Your task to perform on an android device: Go to the Search Trails section and enter Location "Poland, OH, USA" and Trail Name "Montour Trail," then search it and tap to view it.
Image 0: 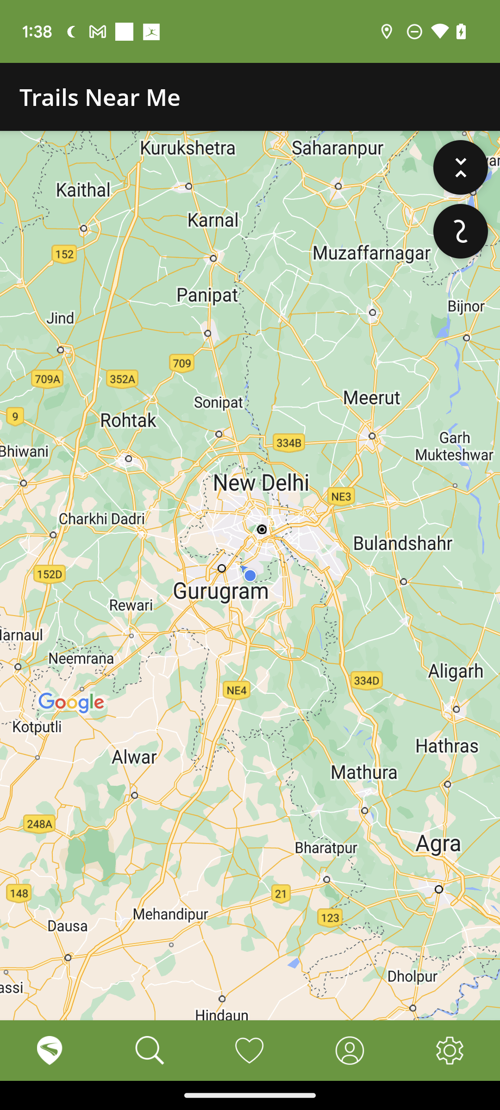
Click on the Search icon at the Bottom of the screen
Step 0: click (150, 1050)
Image 1: 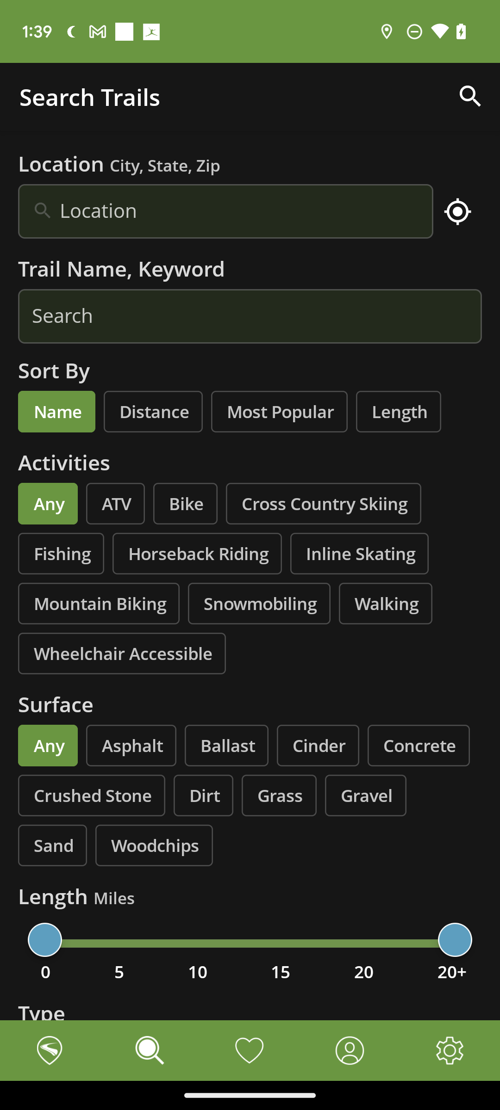
Click on the search icon below the Location city, State, Zip Option
Step 1: click (225, 211)
Image 2: 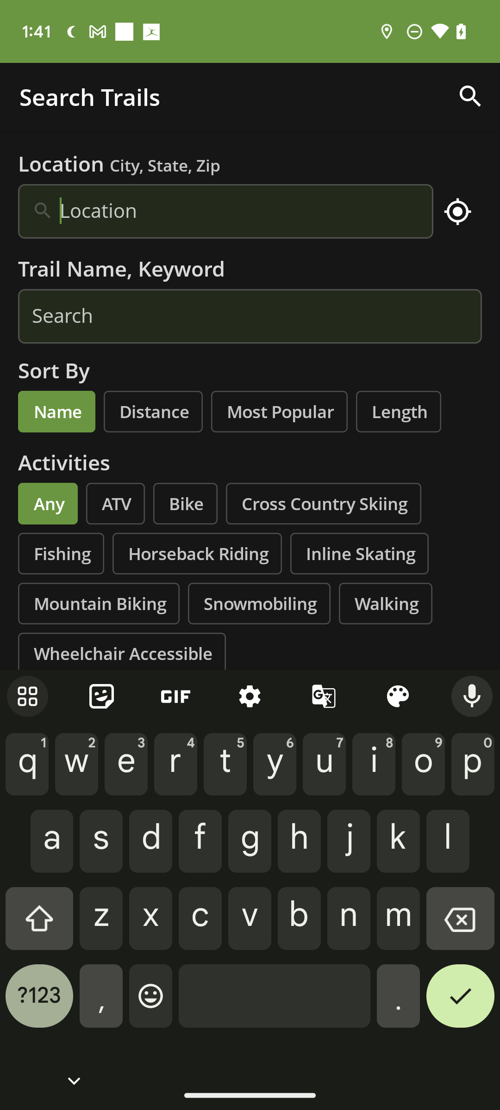
Type Poland, OH, USA
Step 2: type "Poland, OH, USA"
Image 3: 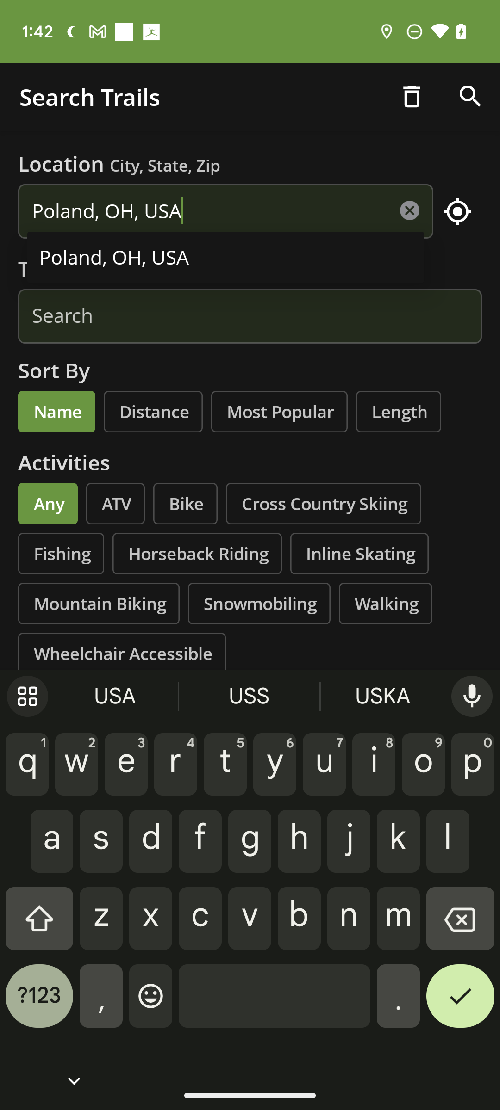
Click on Poland, OH, USA
Step 3: click (250, 268)
Image 4: 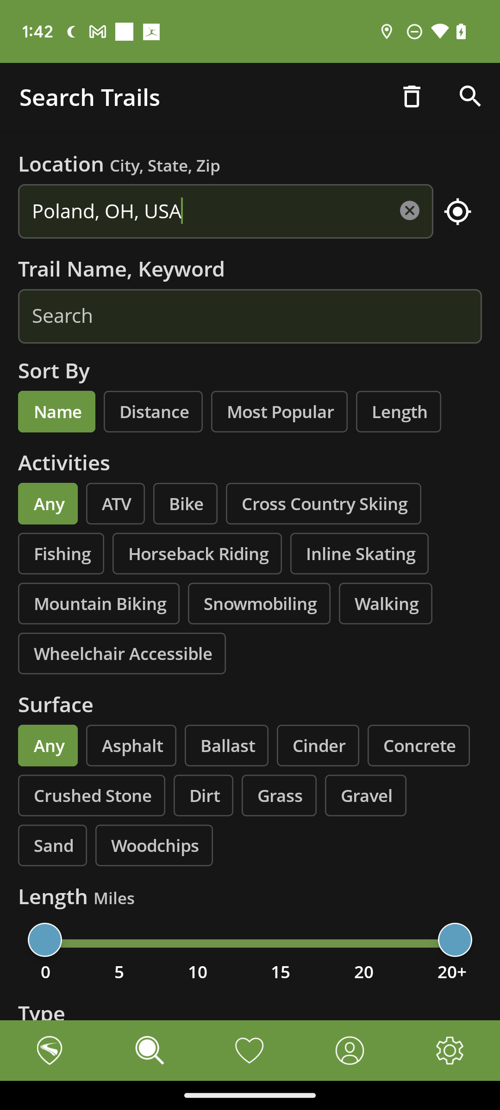
Click on the Search option below the Trail Name, Keyword option
Step 4: click (250, 316)
Image 5: 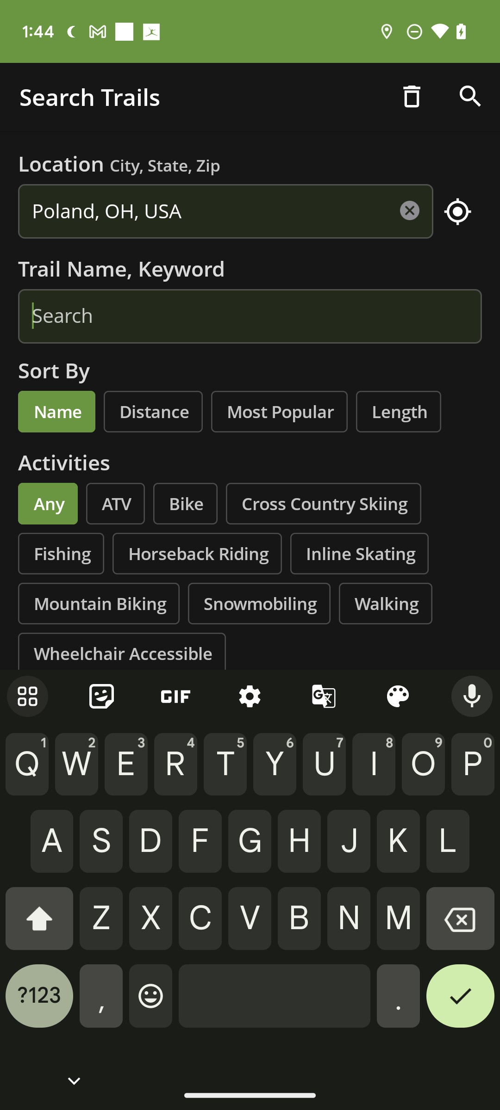
Type Montour Trail
Step 5: type "Montour Trail"
Image 6: 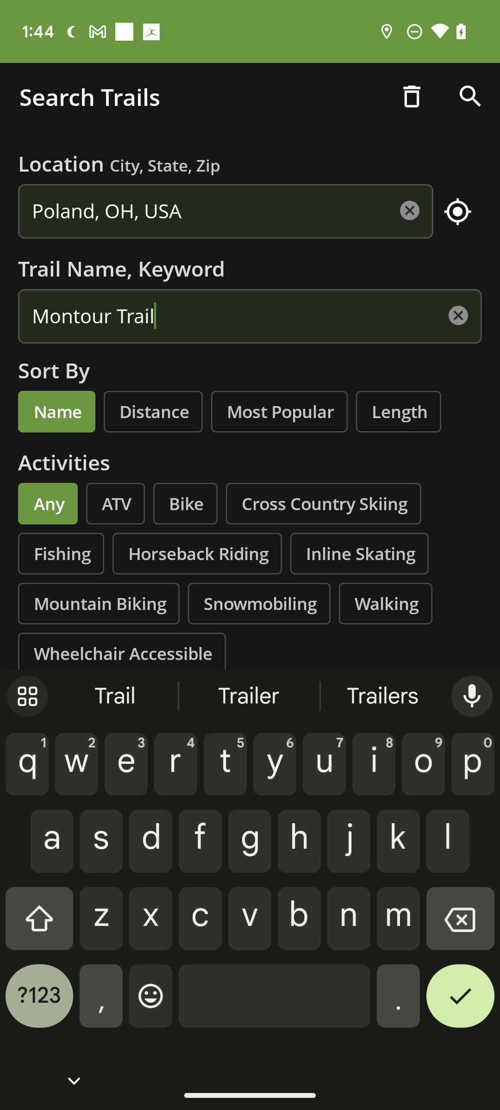
Click on Tick icon at the Bottom right corner of the screen
Step 6: click (460, 1003)
Image 8: 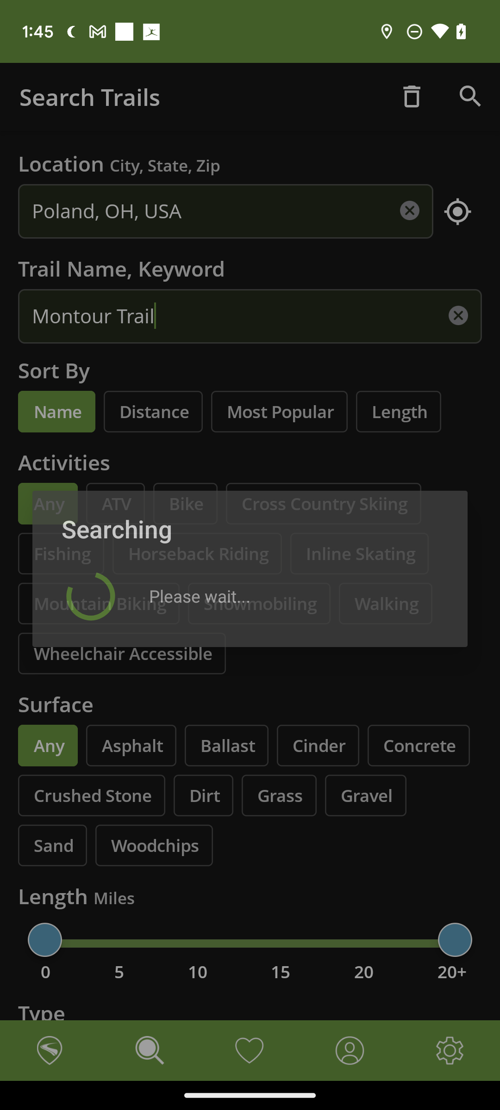
Click on the Search icon at the Top right corner of the screen
Step 8: wait
Image 9: 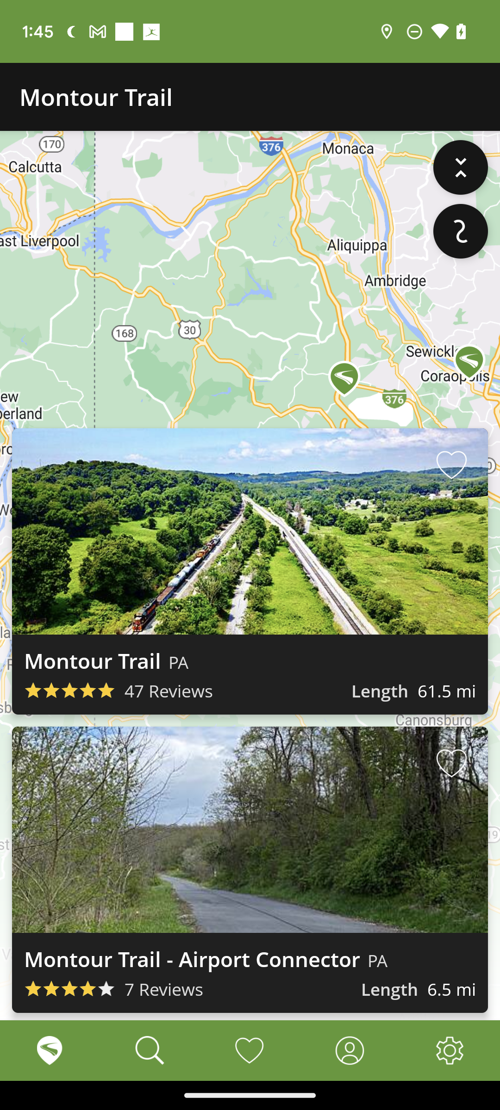
Scroll Up
Step 9: scroll down